Your task to perform on an android device: Play the live music of latin music radio station "Energy Latino" on the TuneIn Radio app.
Image 0: 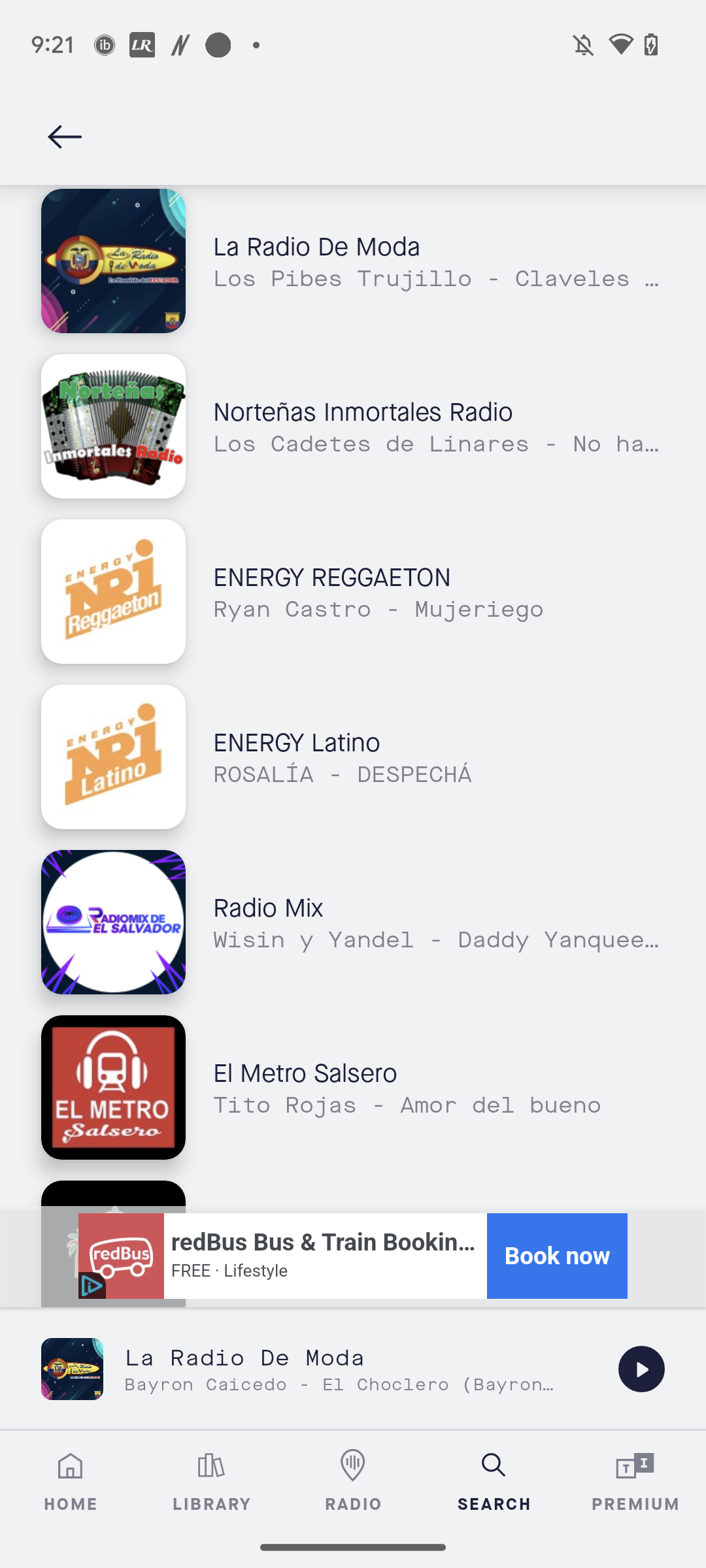
Click on the "ENERGY Latino" radio Station.
Step 0: click (439, 742)
Image 1: 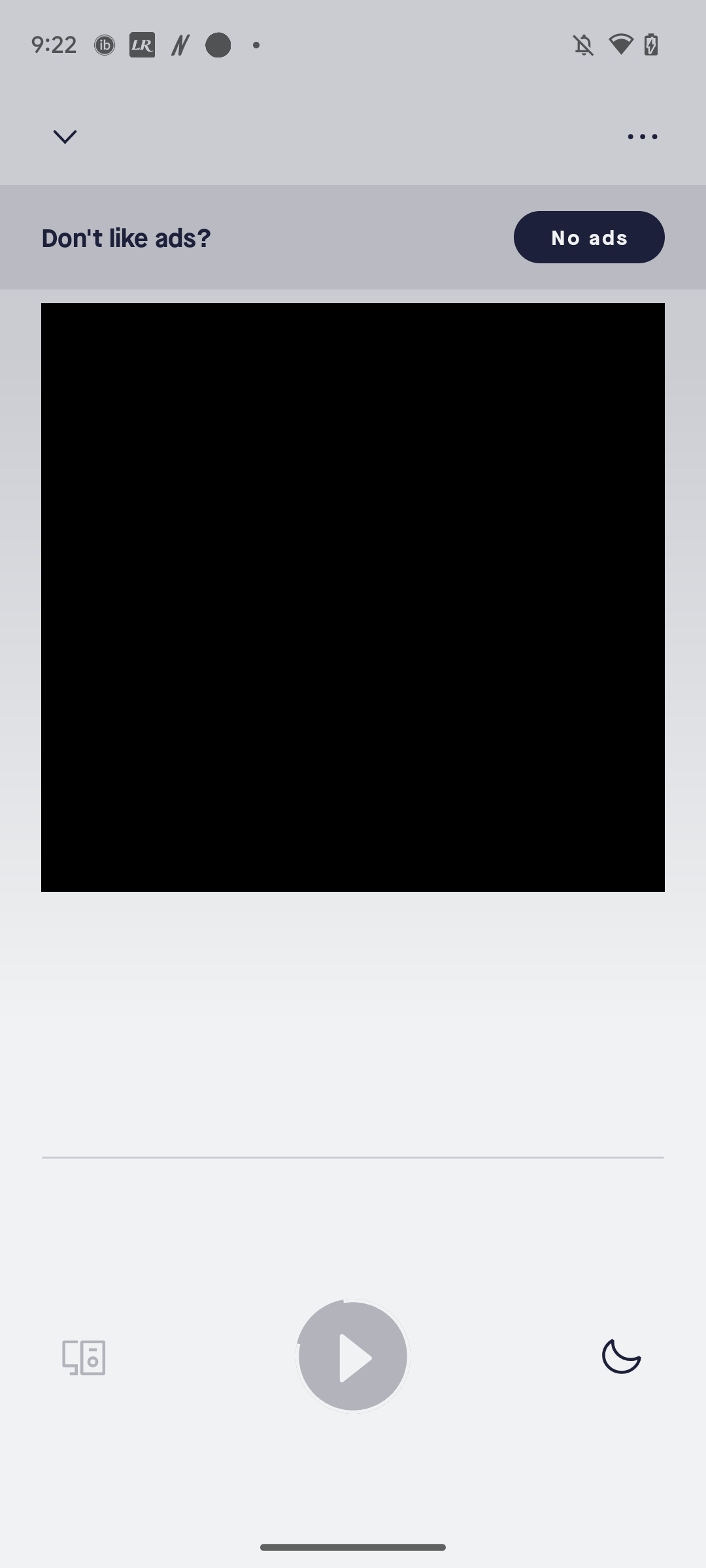
Click on the "ENERGY Latino" radio Station.
Step 1: wait
Image 2: 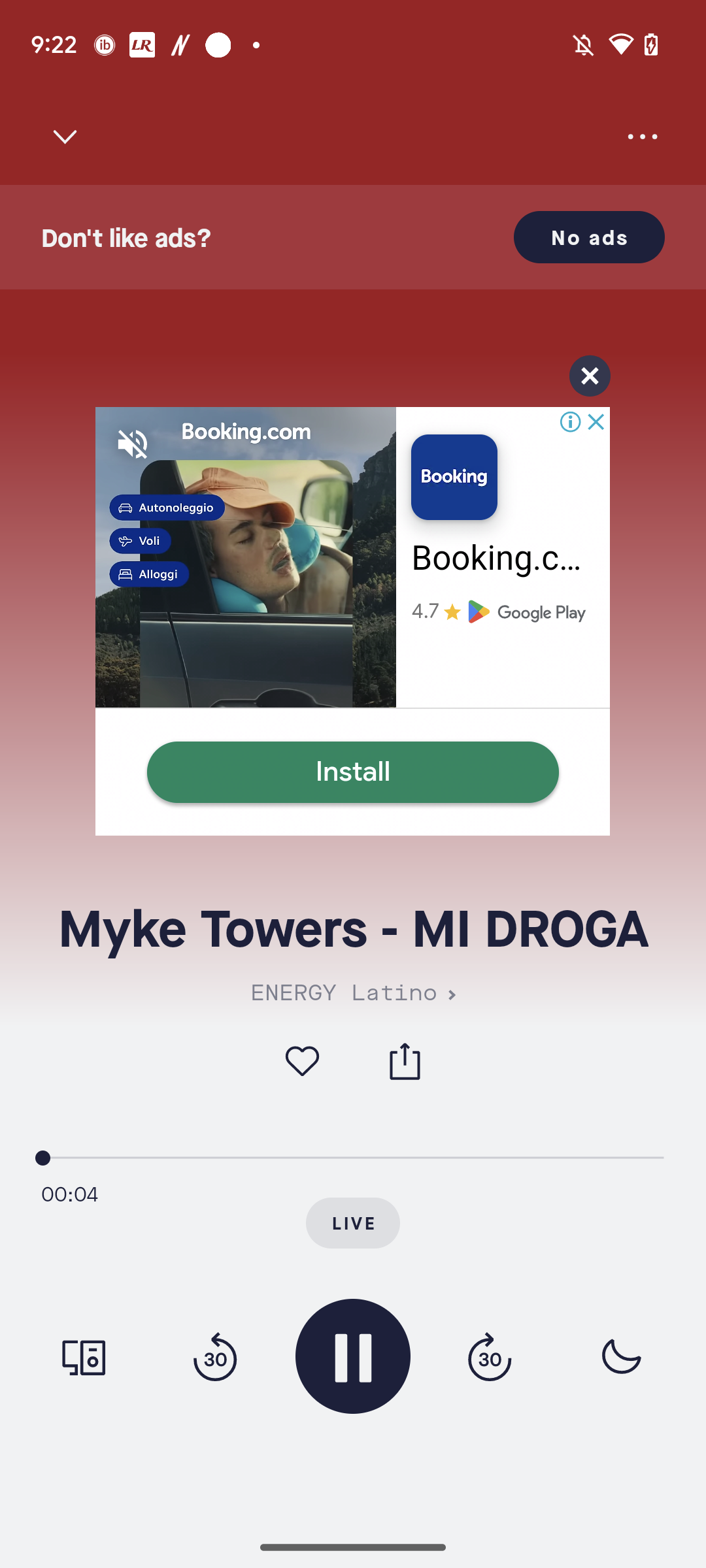
Click on the Live Button.
Step 2: click (353, 1223)